Your task to perform on an android device: Enroll the course "Cybersecurity" for me on the Cursa app.
Image 0: 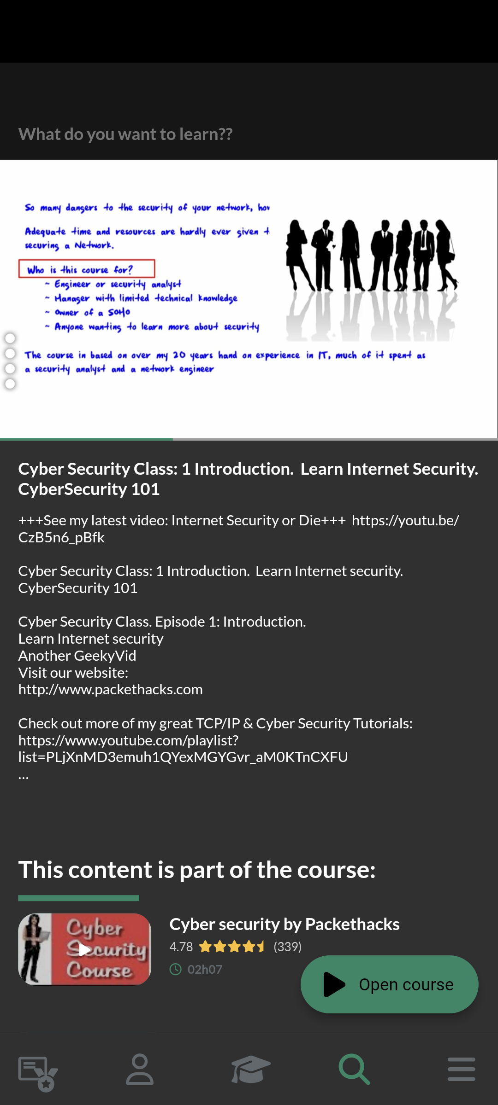
Click on the Button "Open Course".
Step 0: click (389, 984)
Image 1: 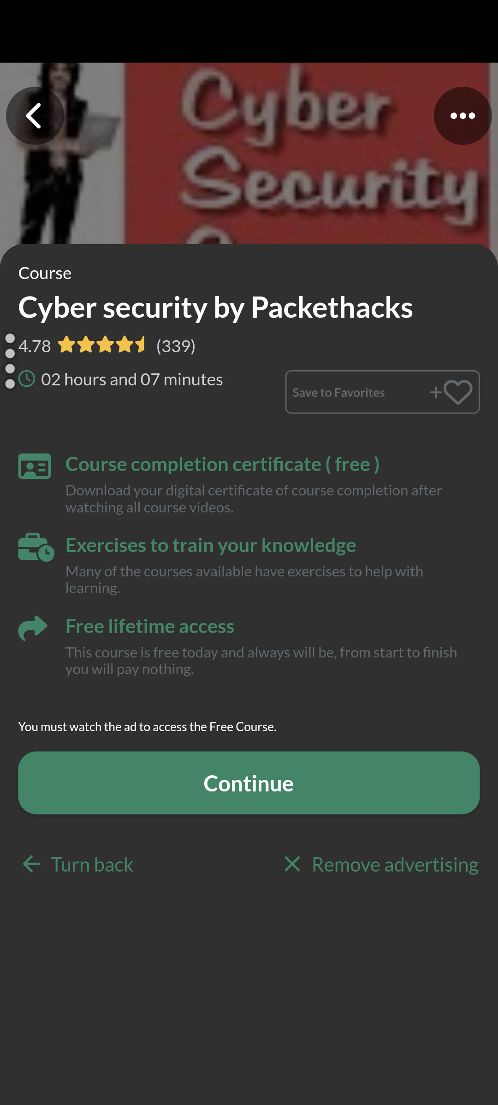
Click on the Continue tab.
Step 1: click (249, 783)
Image 2: 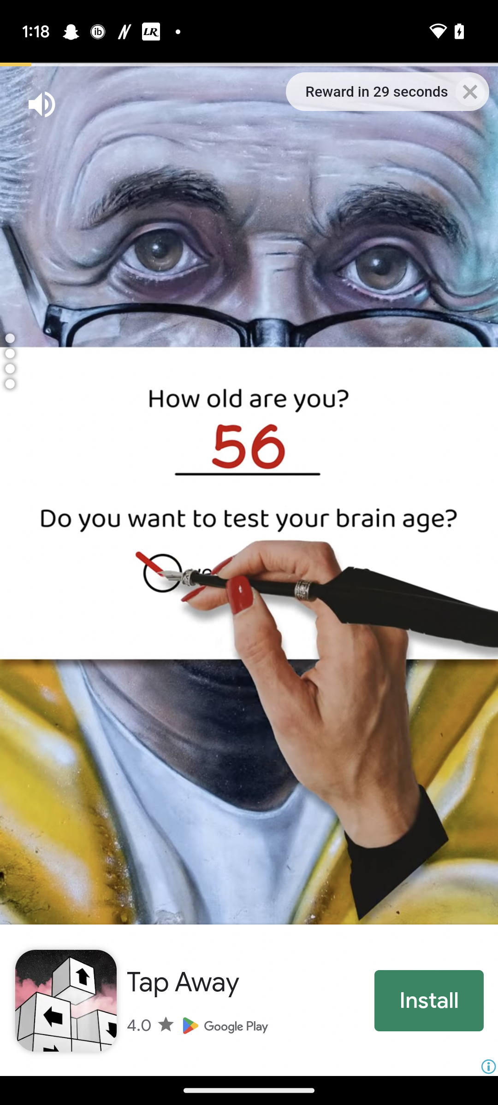
Click on the Continue tab.
Step 2: wait
Image 4: 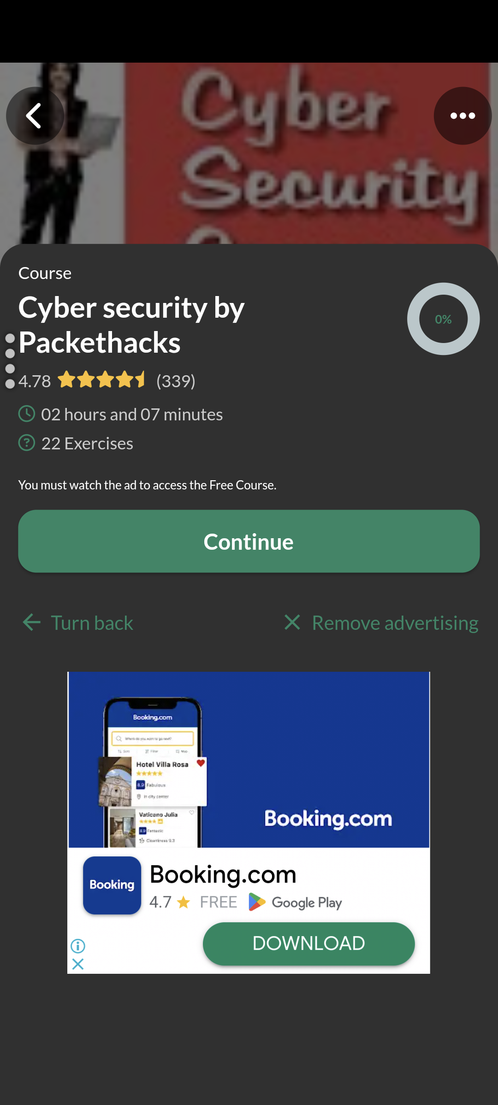
Click on the Continue tab.
Step 4: click (249, 541)
Image 5: 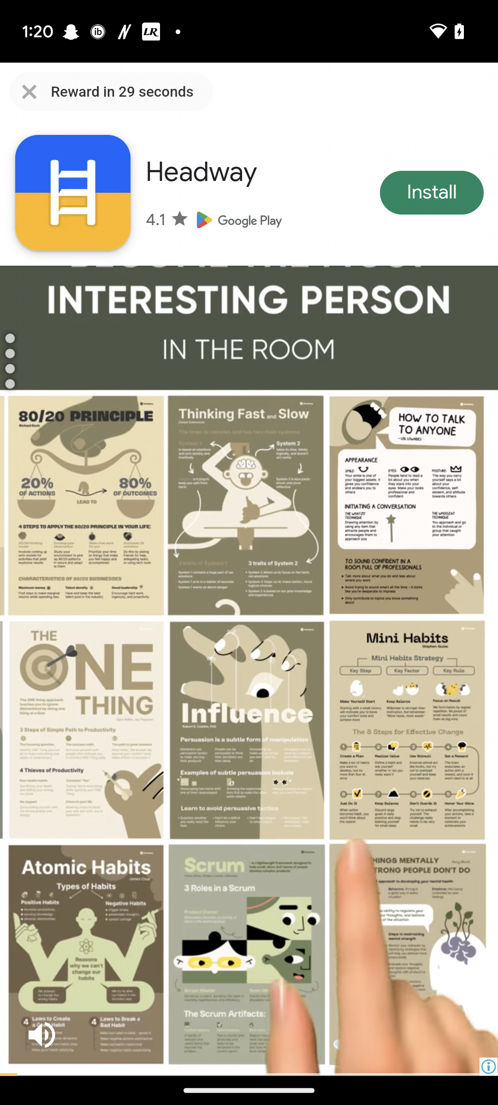
Click on the Continue tab.
Step 5: wait